Your task to perform on an android device: Set The day before at 9 AM notification for Anuj's birthday event
Image 0: 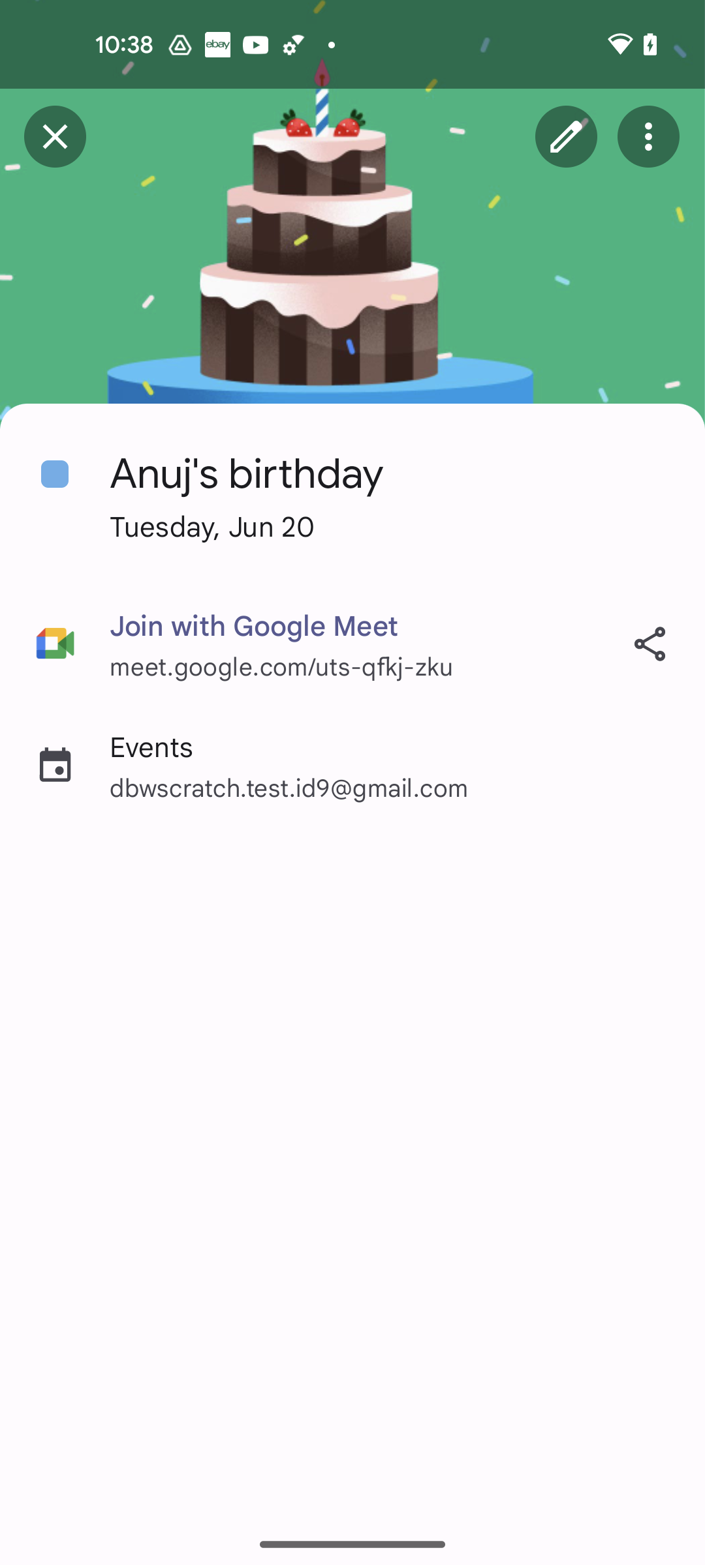
Click on the Edit icon at the top of the screen
Step 0: click (566, 136)
Image 1: 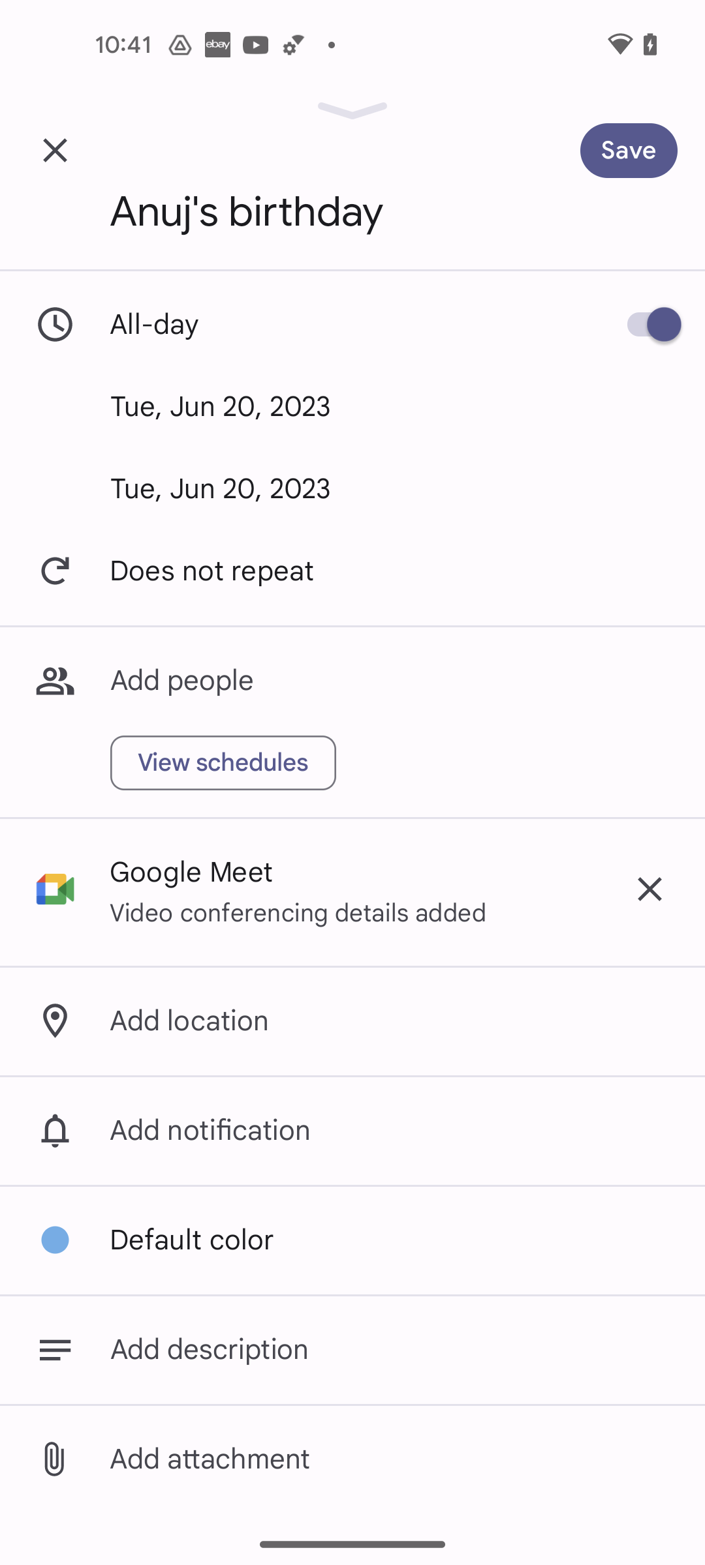
Click on the Add notification 
Step 1: click (210, 1130)
Image 2: 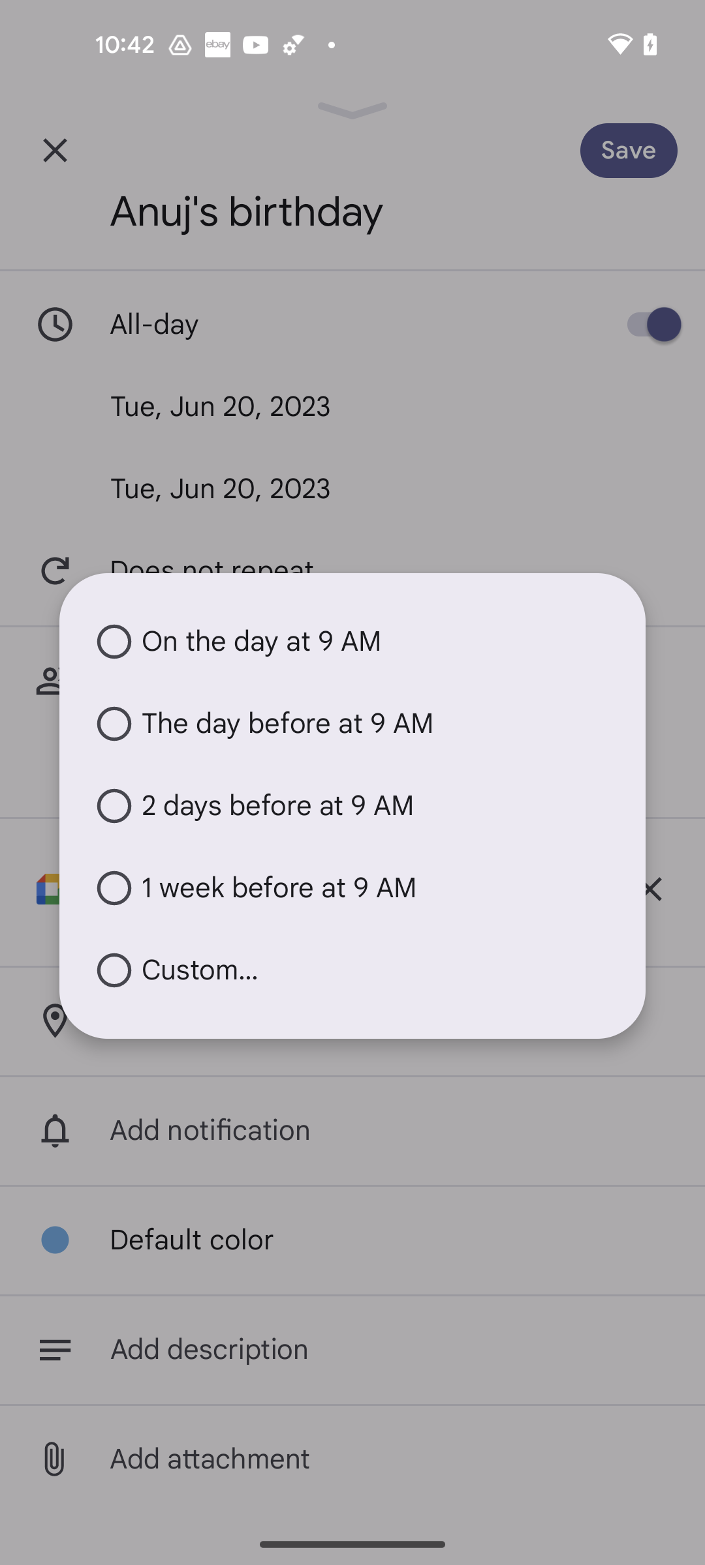
Select The day before at 9 AM option 
Step 2: click (260, 724)
Image 3: 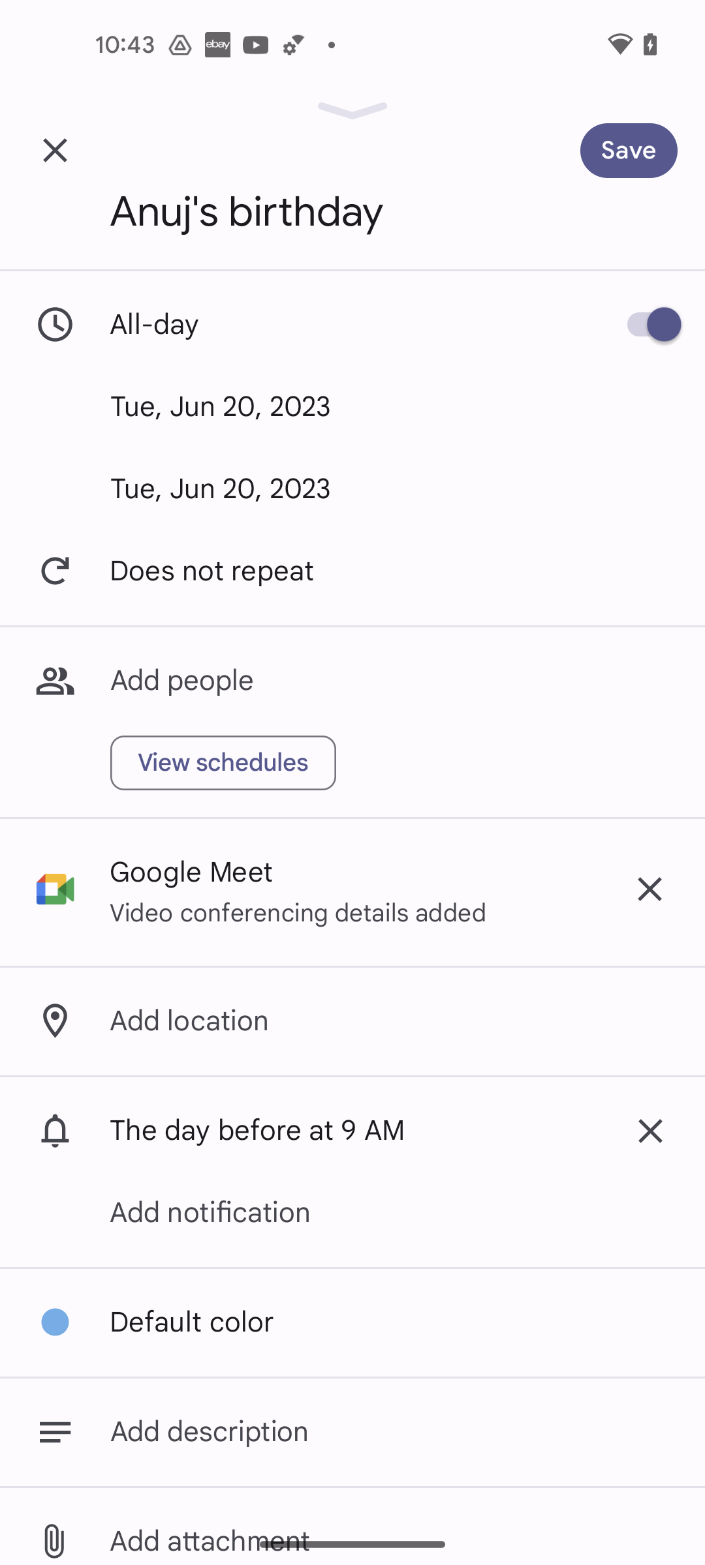
Click on the save button at the top right corner of the screen
Step 3: click (657, 142)